Your task to perform on an android device: I want to share a beautiful sushi photo with my mother on Gmail at claire.sato@gmail.com.
Image 0: 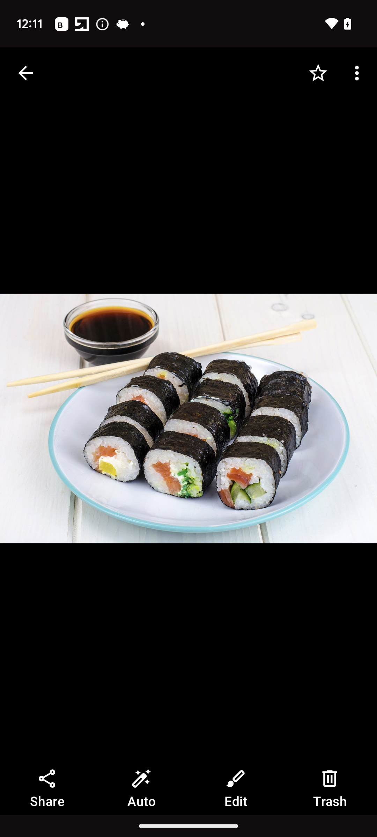
Click on the share tab that is at the bottom left corner of the screen.
Step 0: click (47, 789)
Image 1: 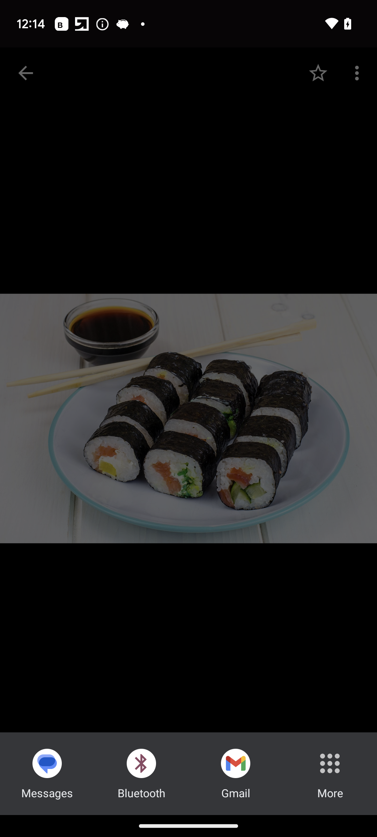
Click on the Gmail option 
Step 1: click (235, 766)
Image 2: 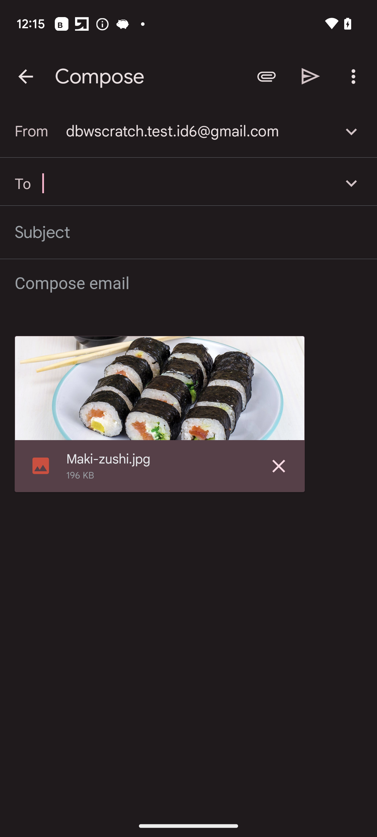
Enter the recipient email as claire.sato@gmail.com
Step 2: type "claire.sato@gmail.com"
Image 3: 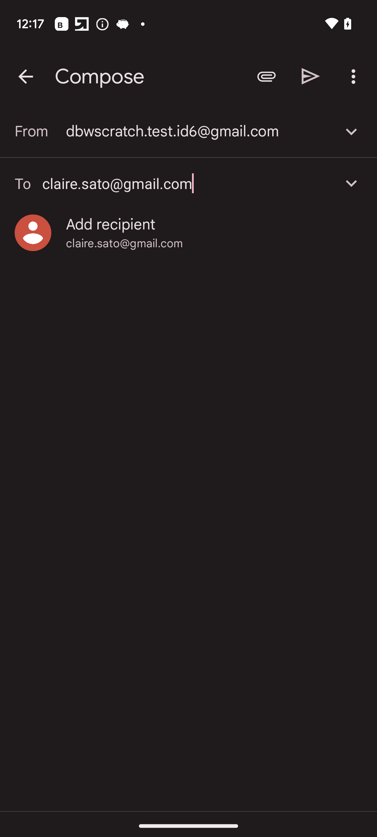
Click on the send icon at the top of the screen.
Step 3: click (311, 76)